Your task to perform on an android device: Save the current drawing on the HiPaint app.
Image 0: 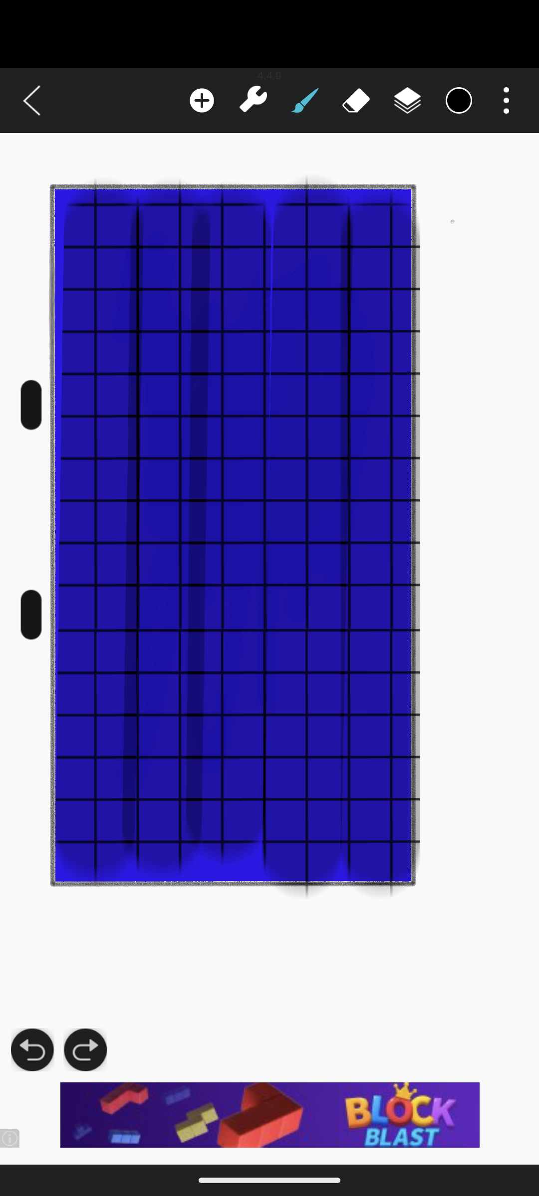
Click on the three dot menu at the top-right of the screen.
Step 0: click (506, 100)
Image 1: 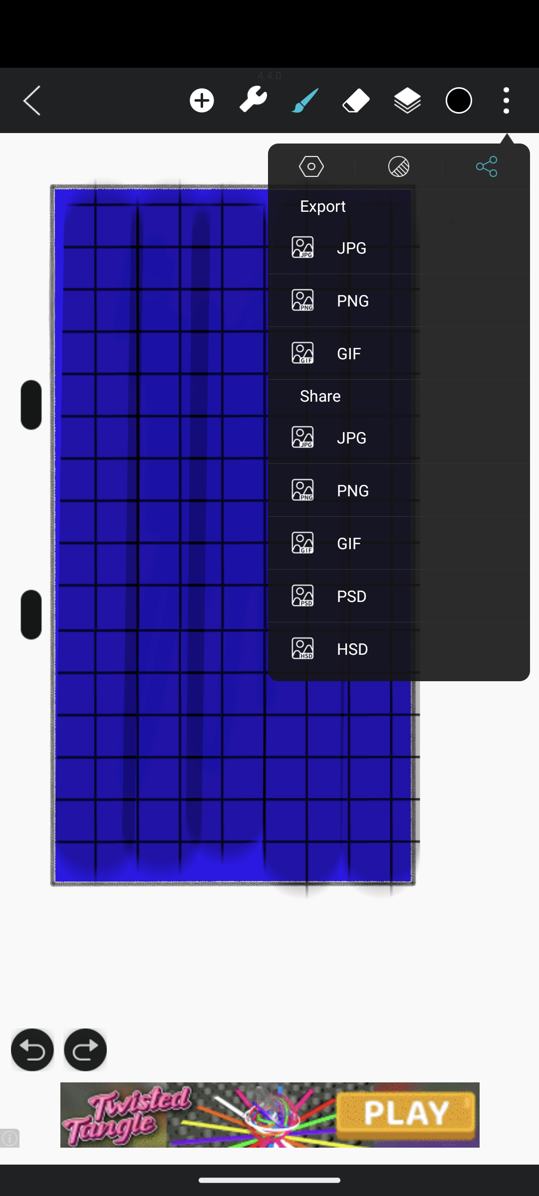
Click on settings icon.
Step 1: click (311, 166)
Image 2: 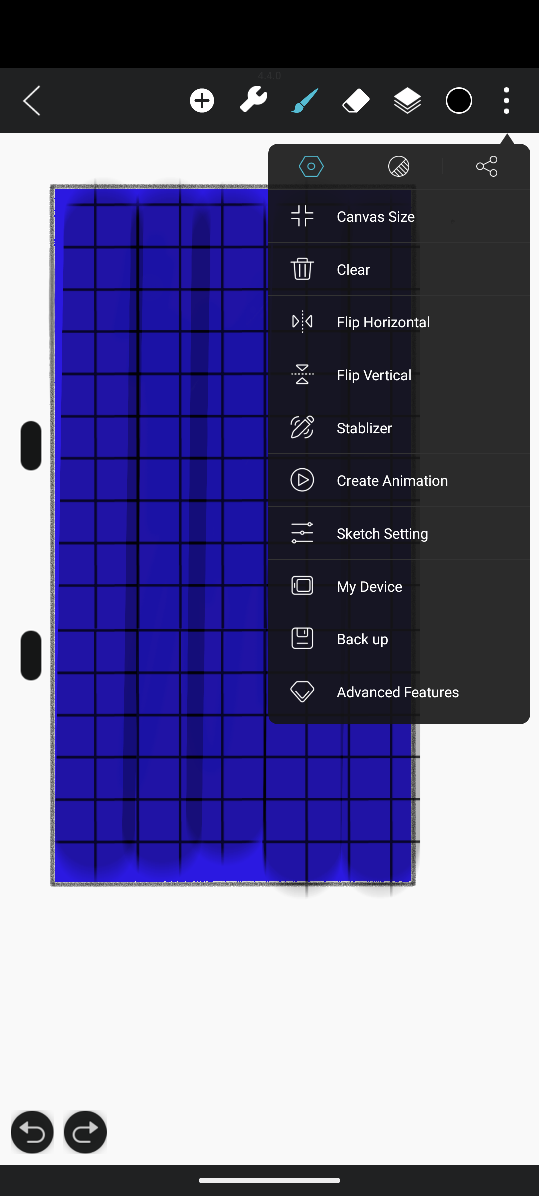
Click on the Backup.
Step 2: click (399, 638)